Your task to perform on an android device: Show me the expert tips for my Berlin trip to keep in mind on the Expedia app.
Image 1: 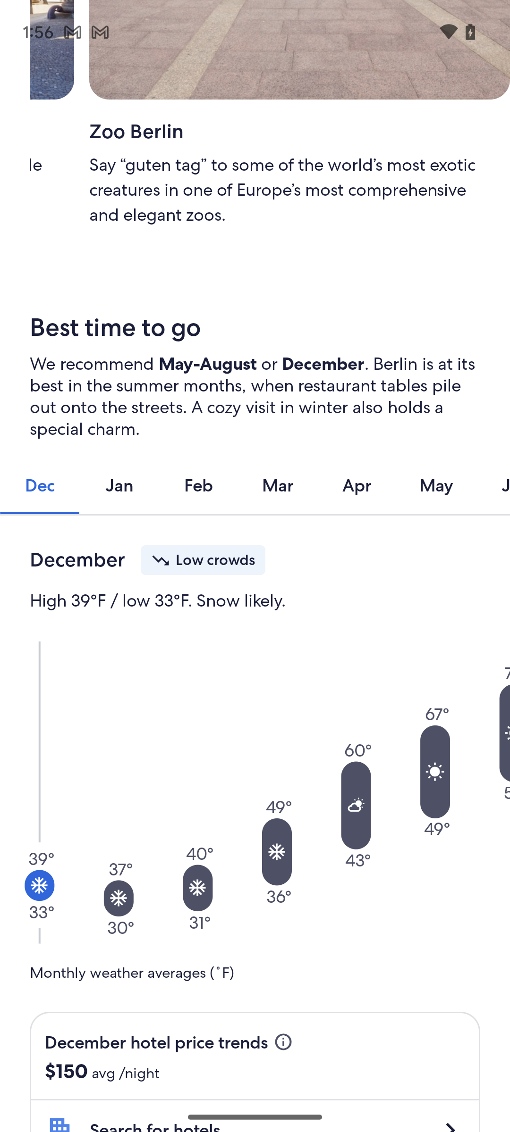
Scroll up on the screen until you find the experts tips.
Step 1: scroll down
Image 2: 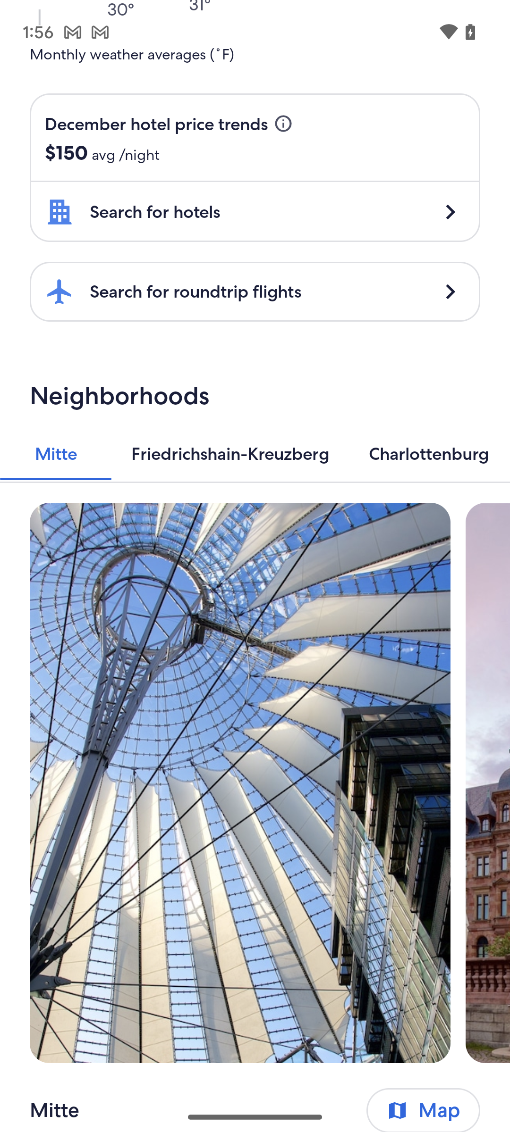
Scroll up on the screen until you find the experts tips.
Step 2: scroll down
Image 3: 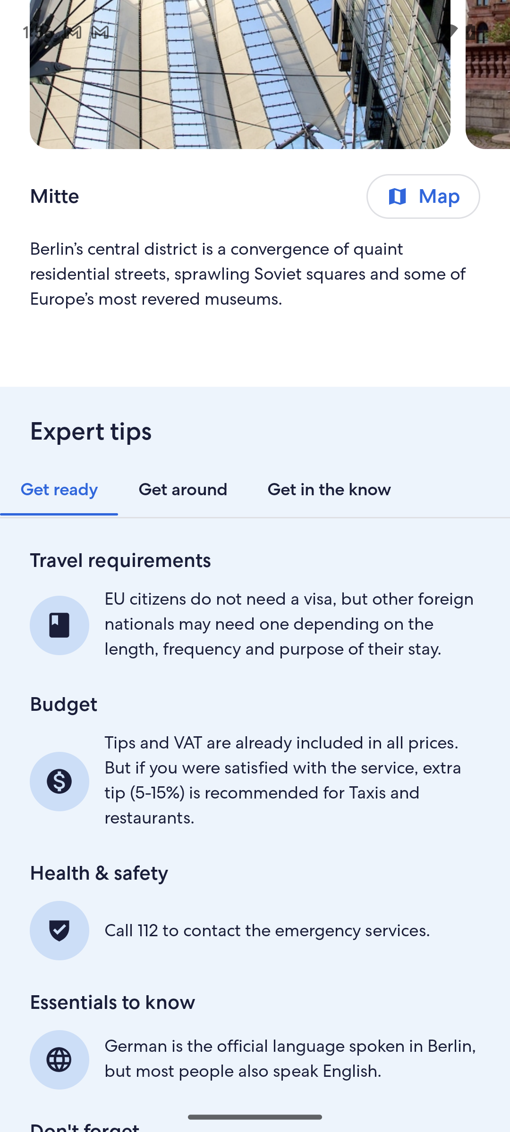
Scroll up on the screen until you find the experts tips.
Step 3: scroll down